Your task to perform on an android device: I want to start a Hindi lesson on the Duolingo app.
Image 0: 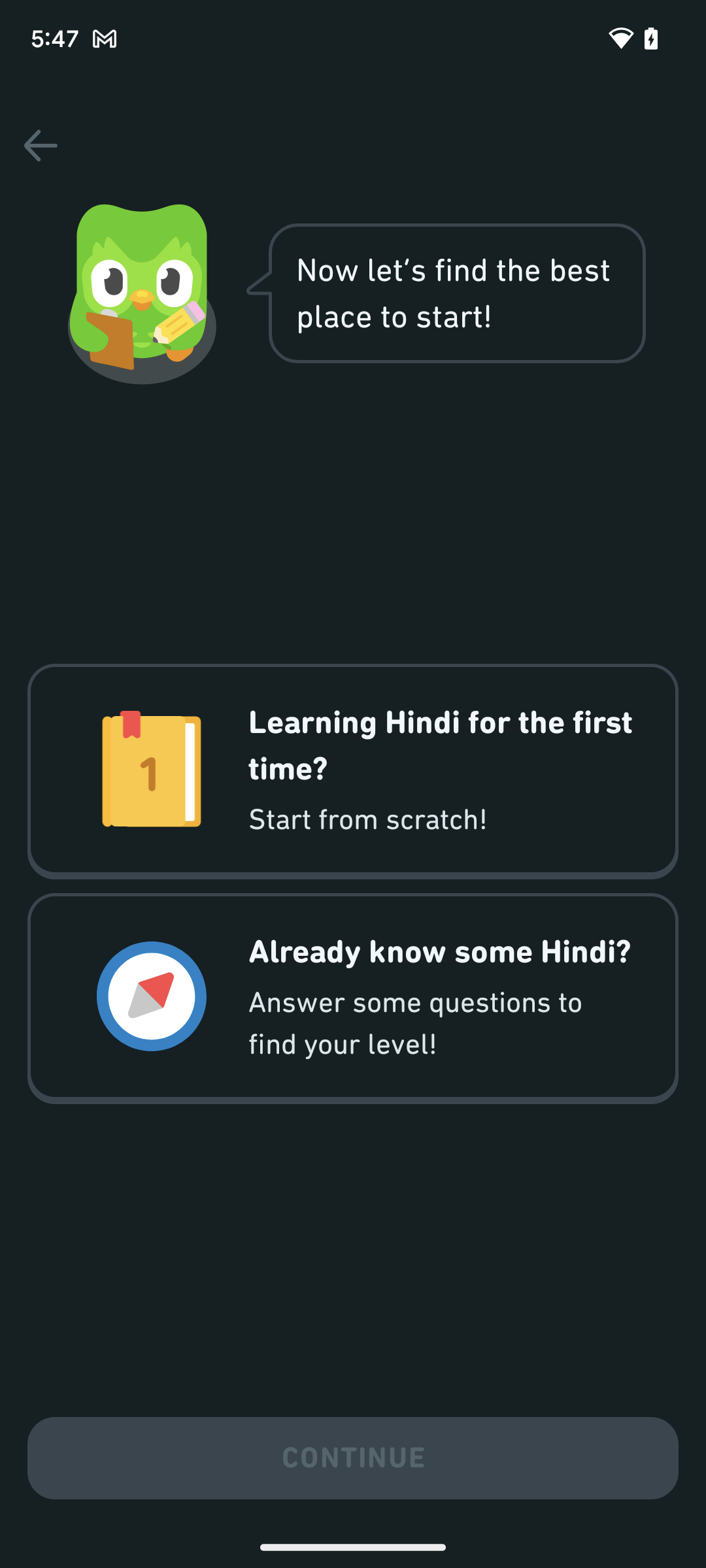
Click on the Learning Hindi on the screen.
Step 0: click (443, 745)
Image 1: 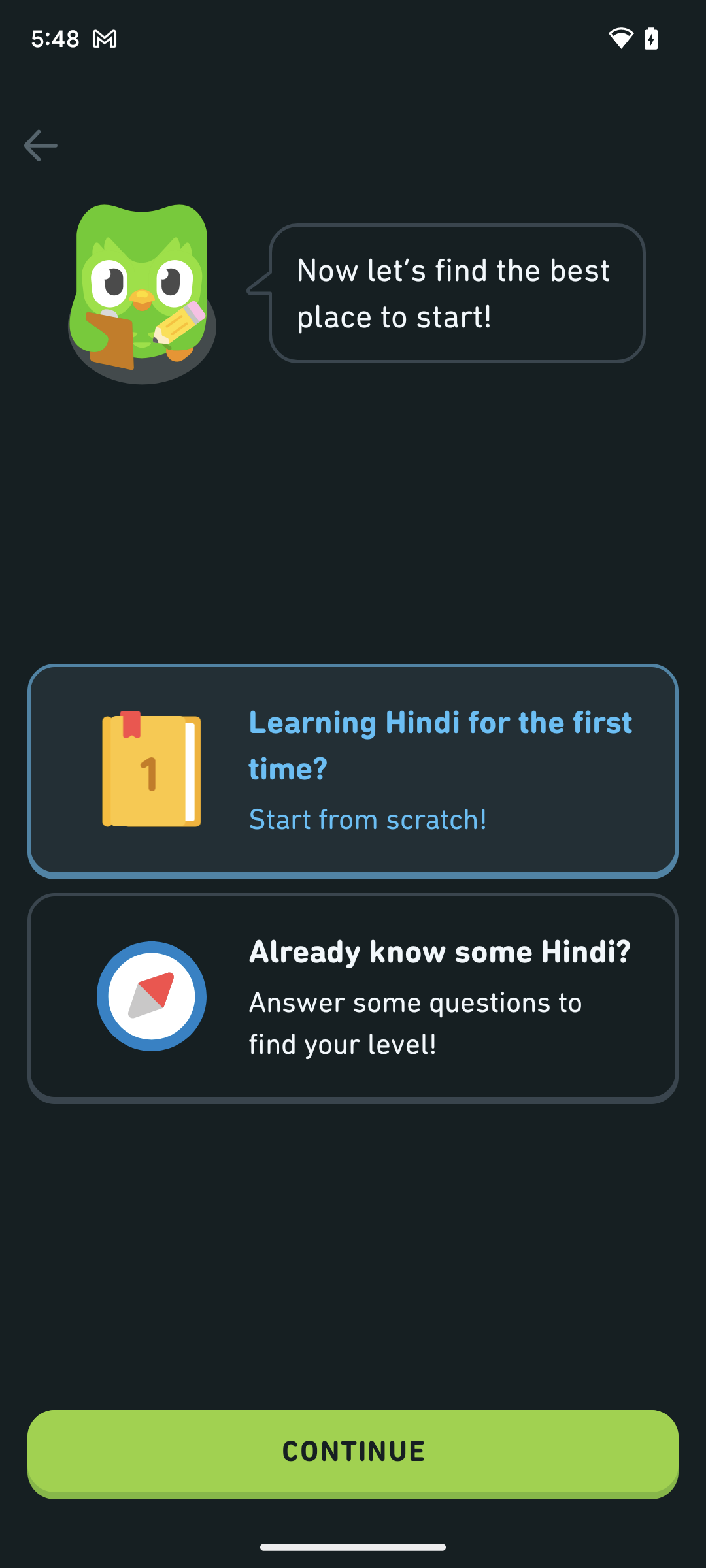
Click on the Continue button on the bottom of the screen.
Step 1: click (353, 1454)
Image 2: 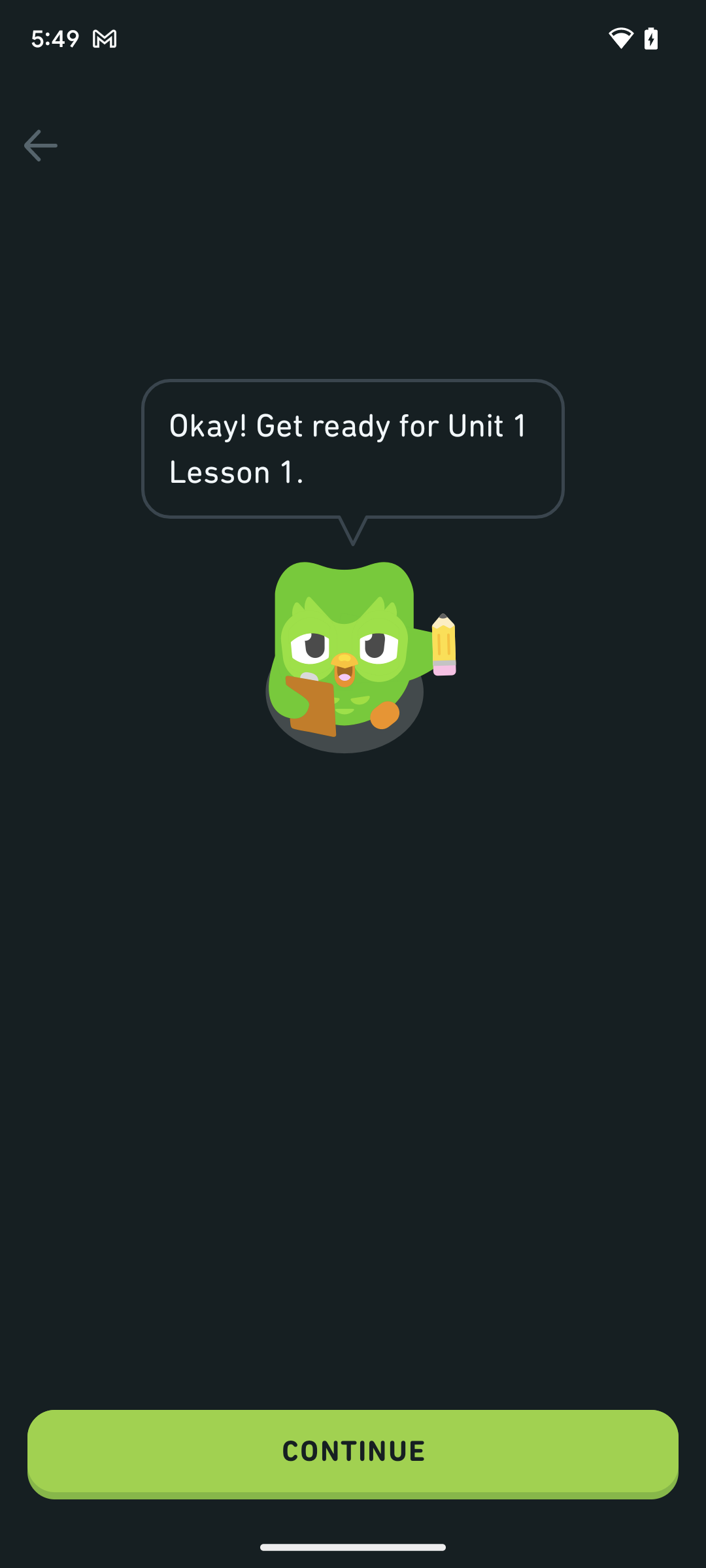
Click on the Continue button on the bottom of the screen.
Step 2: click (353, 1454)
Image 3: 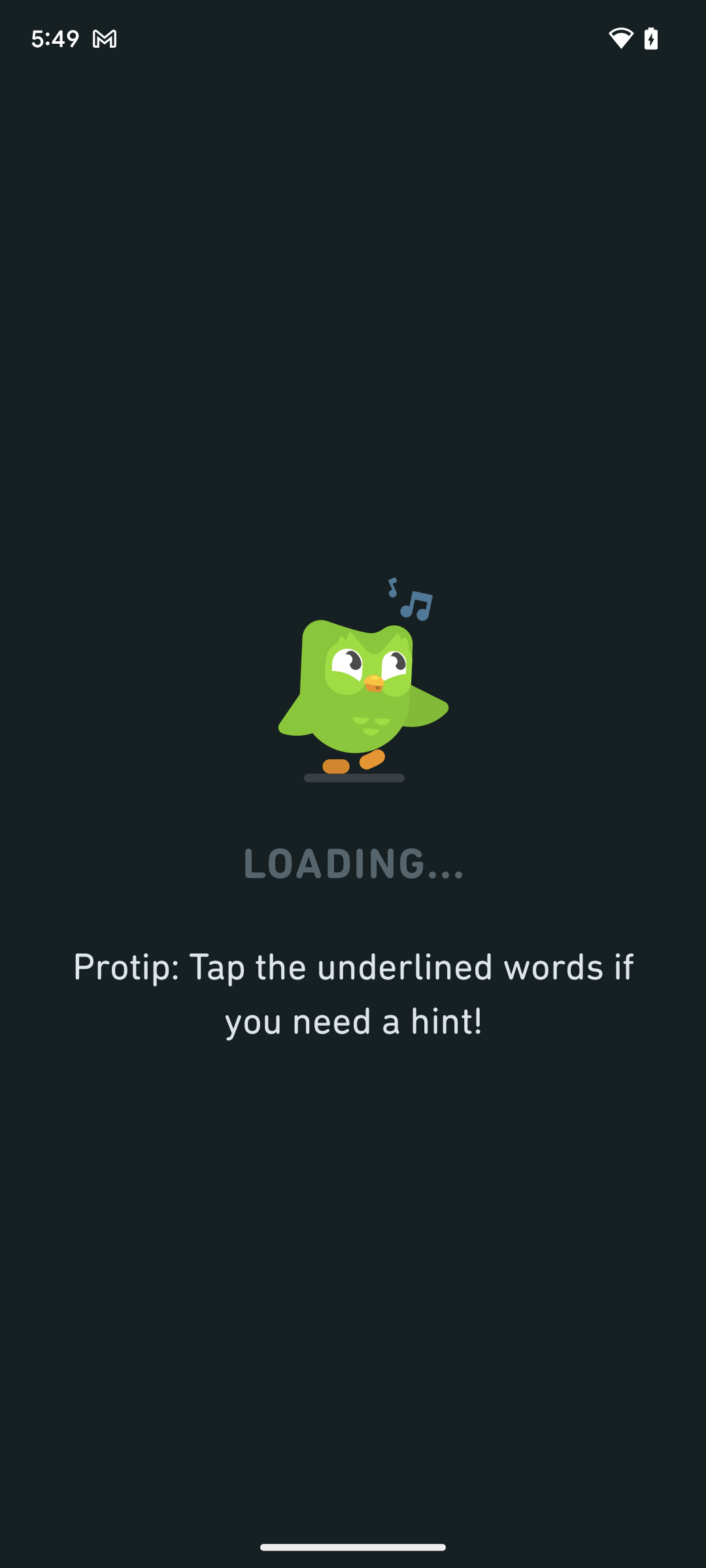
Click on the Continue button on the bottom of the screen.
Step 3: wait
Image 4: 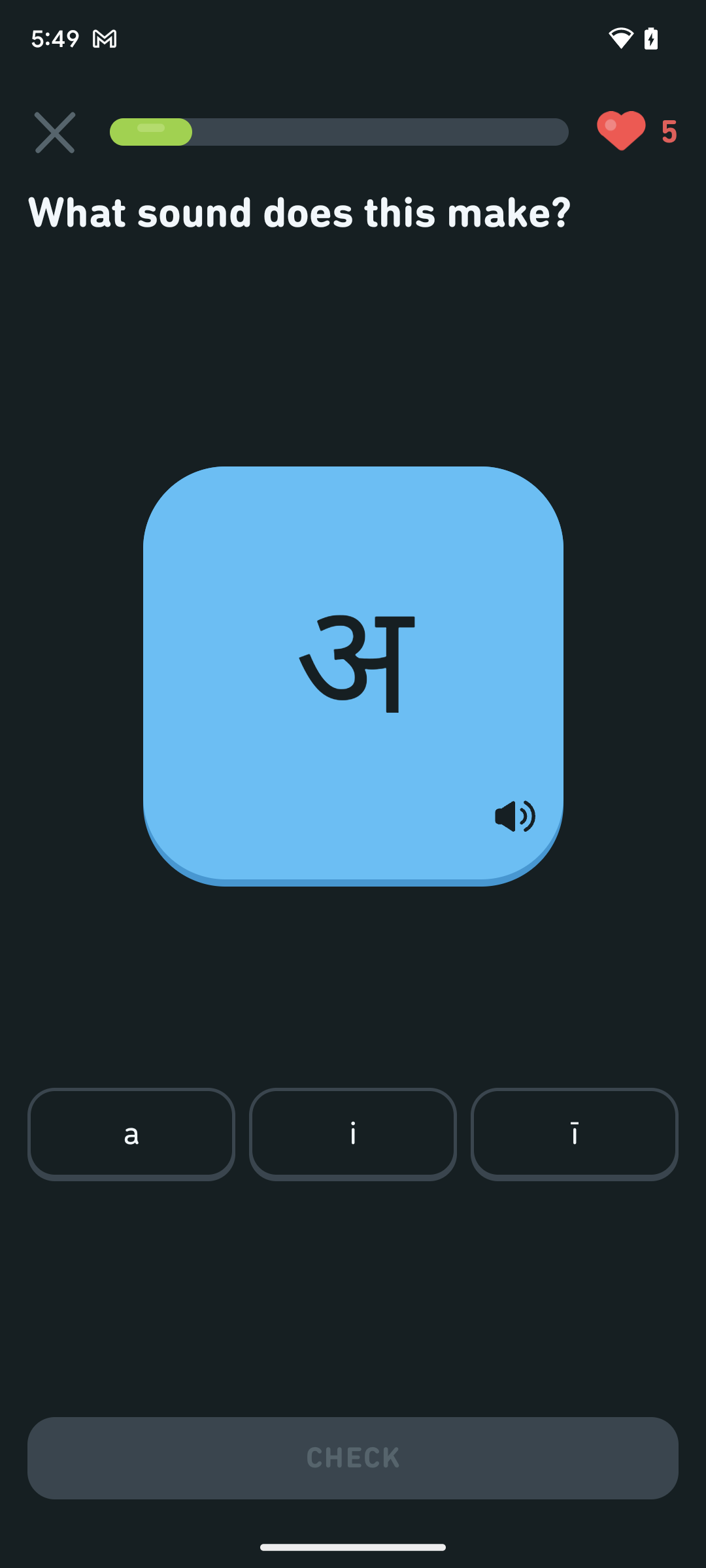
Click on the a icon on the screen.
Step 4: click (131, 1134)
Image 5: 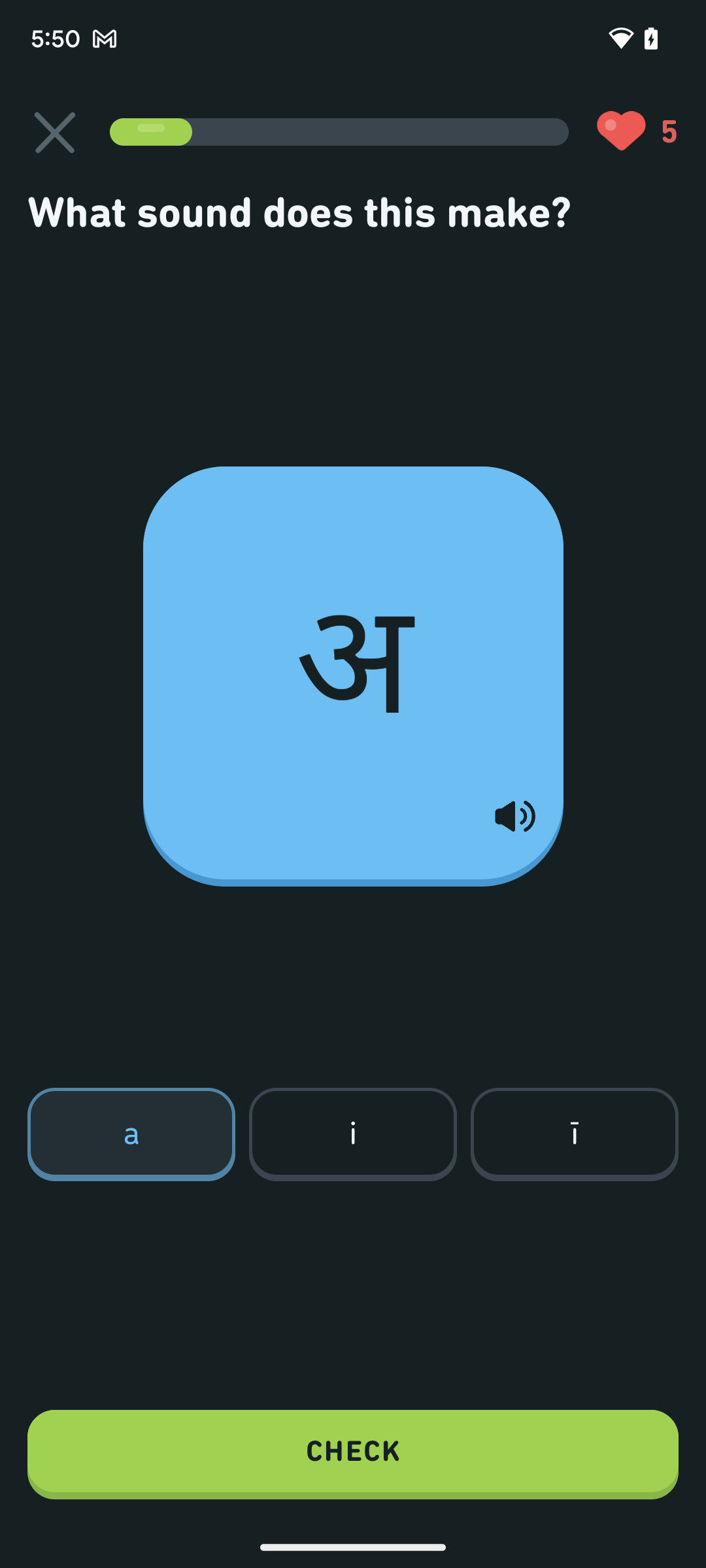
Click on Check button on the bottom of the screen.
Step 5: click (353, 1454)
Image 6: 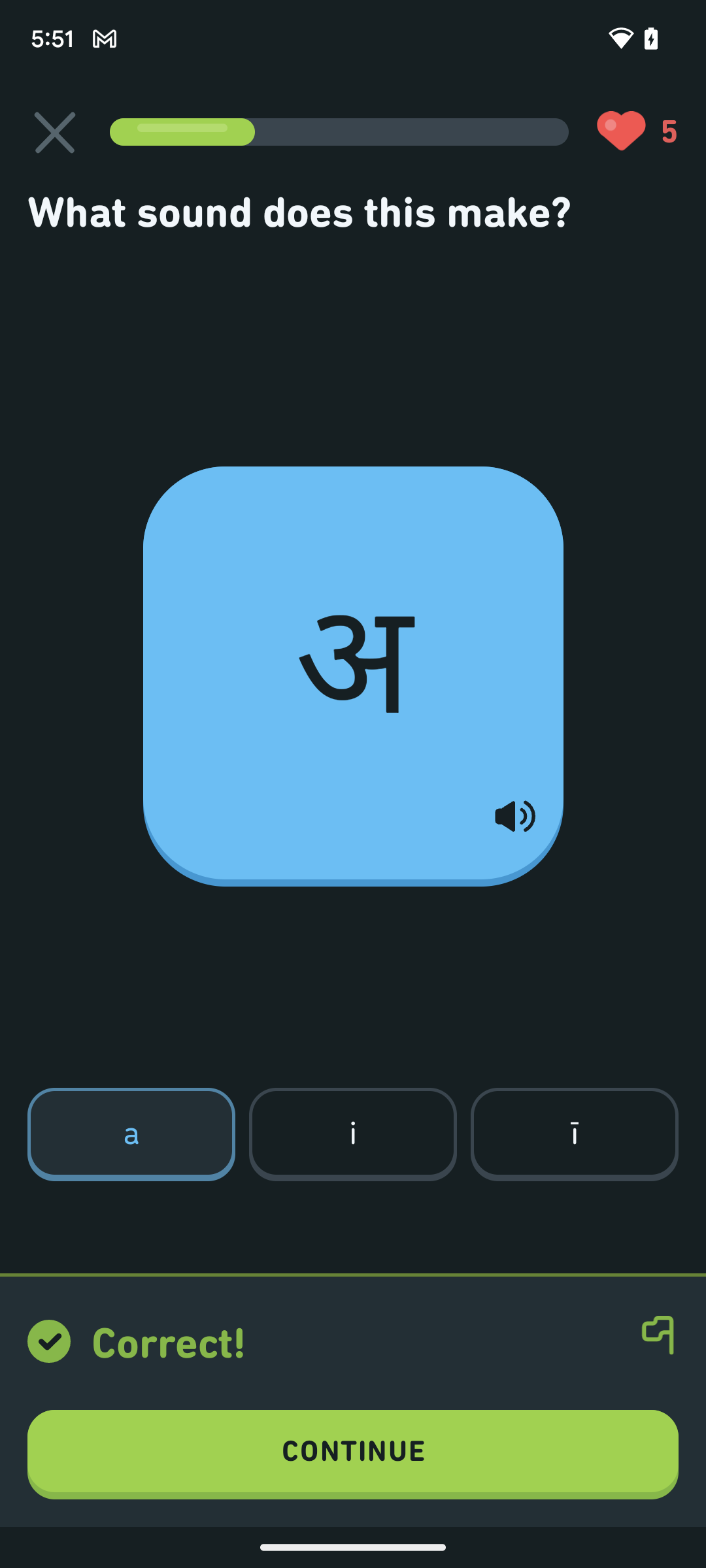
Click on the Continue button on the screen.
Step 6: click (353, 1454)